Your task to perform on an android device: Read the book THE HUNGER GAMES: The Ballad of Songbirds and Snakes by Suzanne Collins on the Kindle app.
Image 2: 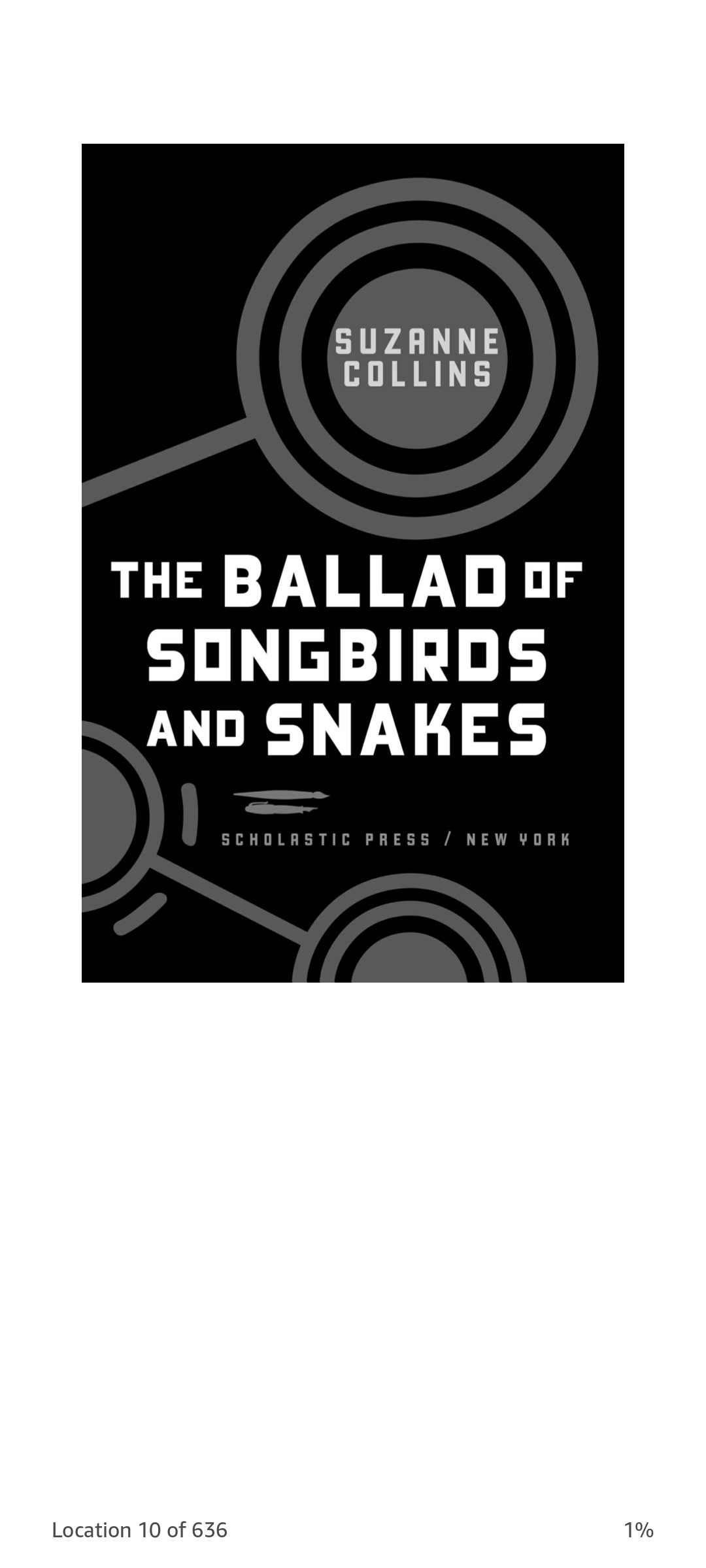
Swipe from right to left to turn pages of the book.
Step 2: scroll right
Image 3: 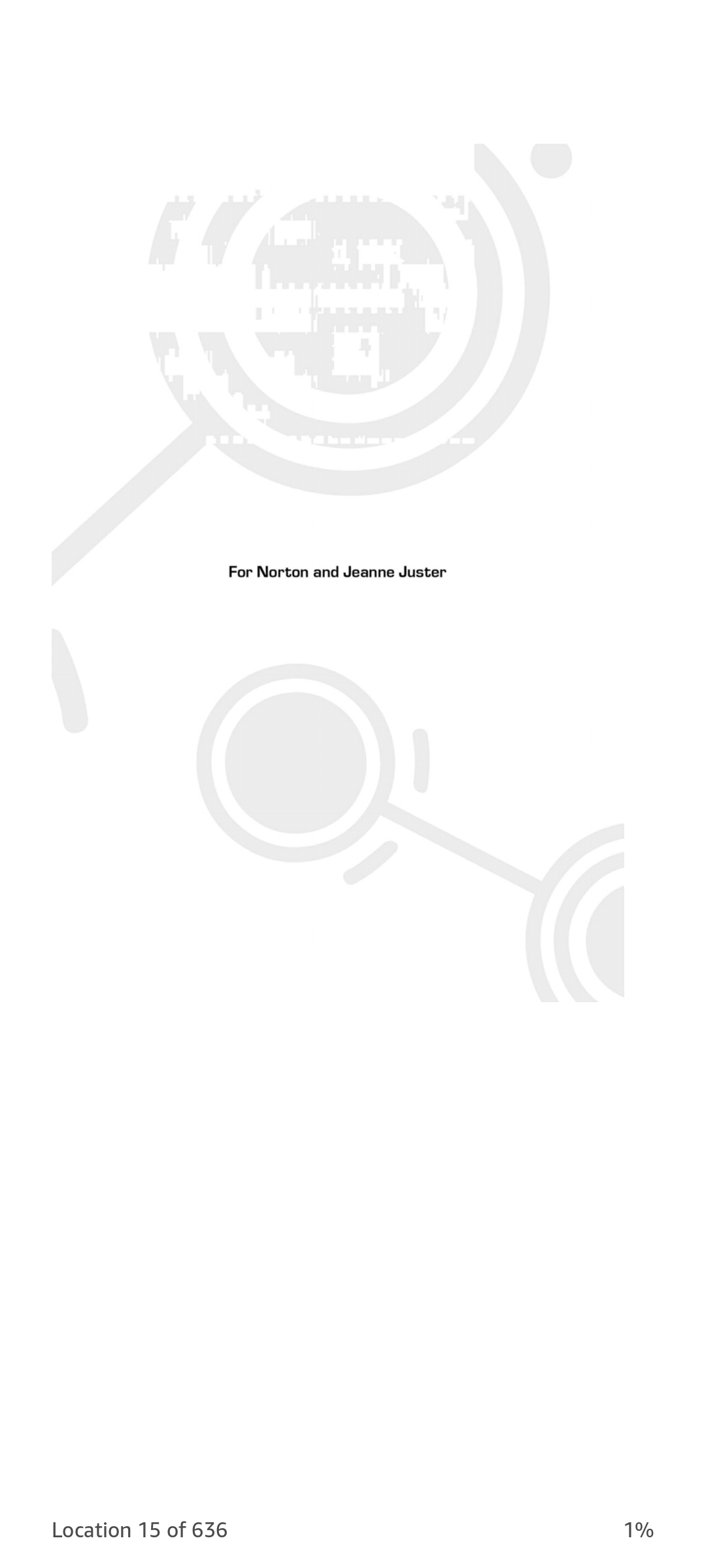
Swipe from right to left to turn pages of the book.
Step 3: scroll right
Image 4: 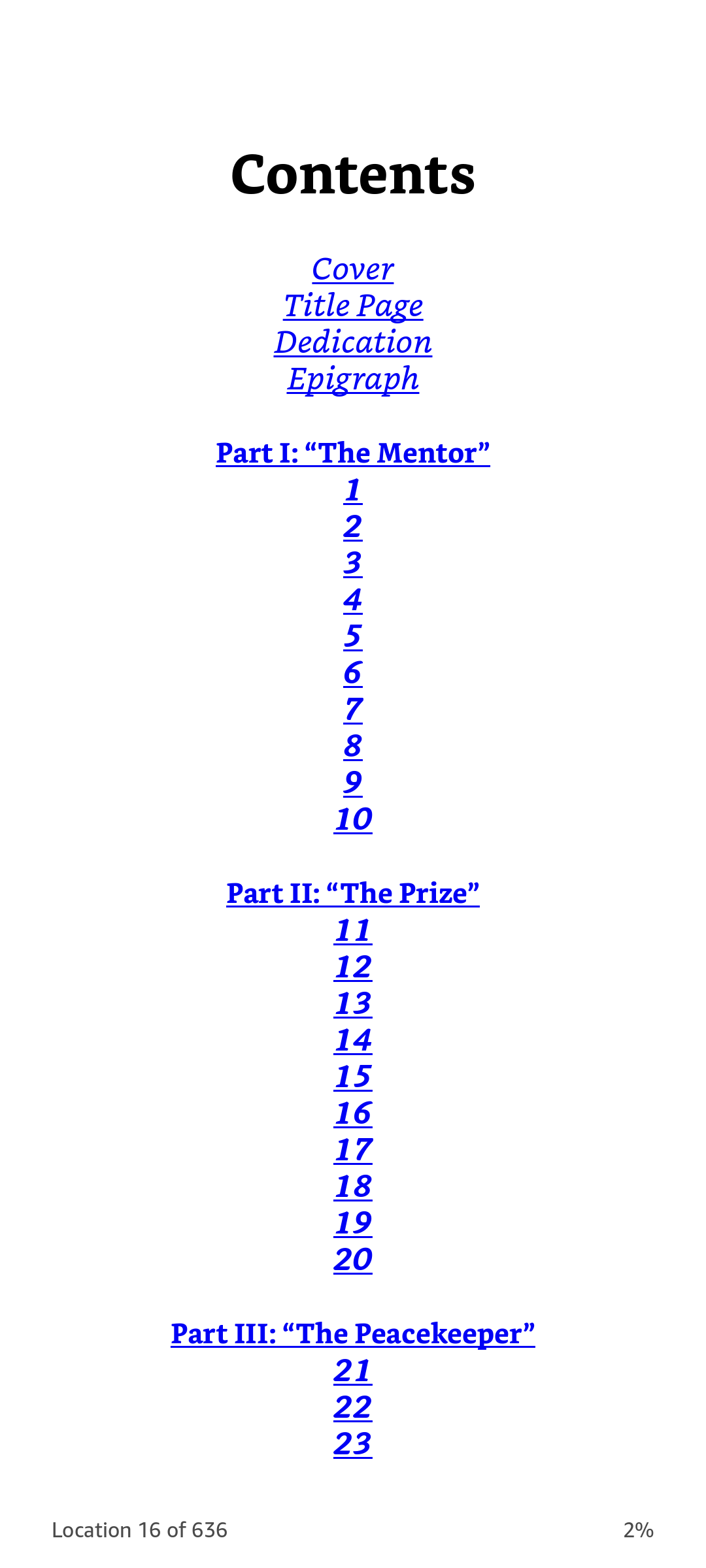
Swipe from right to left to turn pages of the book.
Step 4: scroll right
Image 5: 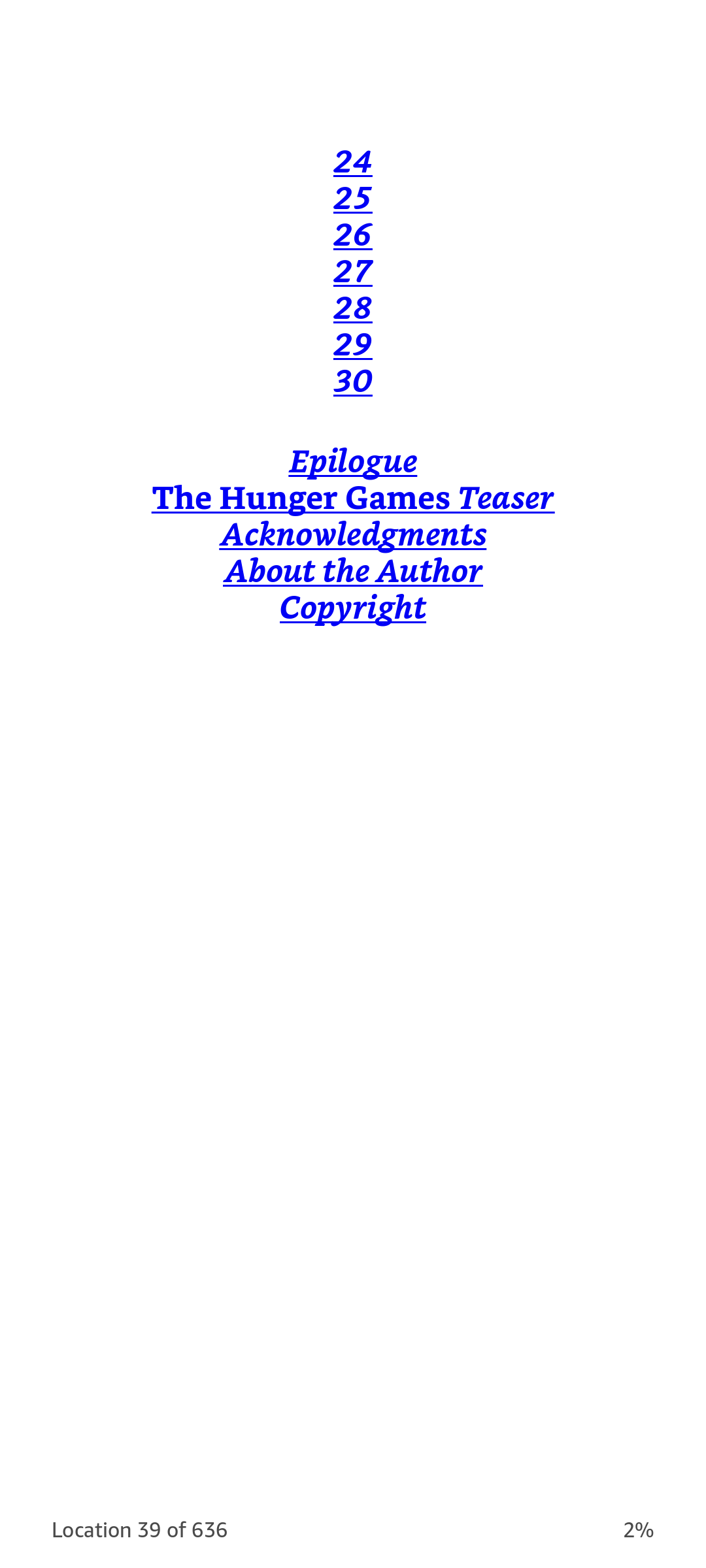
Swipe from right to left to turn pages of the book.
Step 5: scroll right
Image 6: 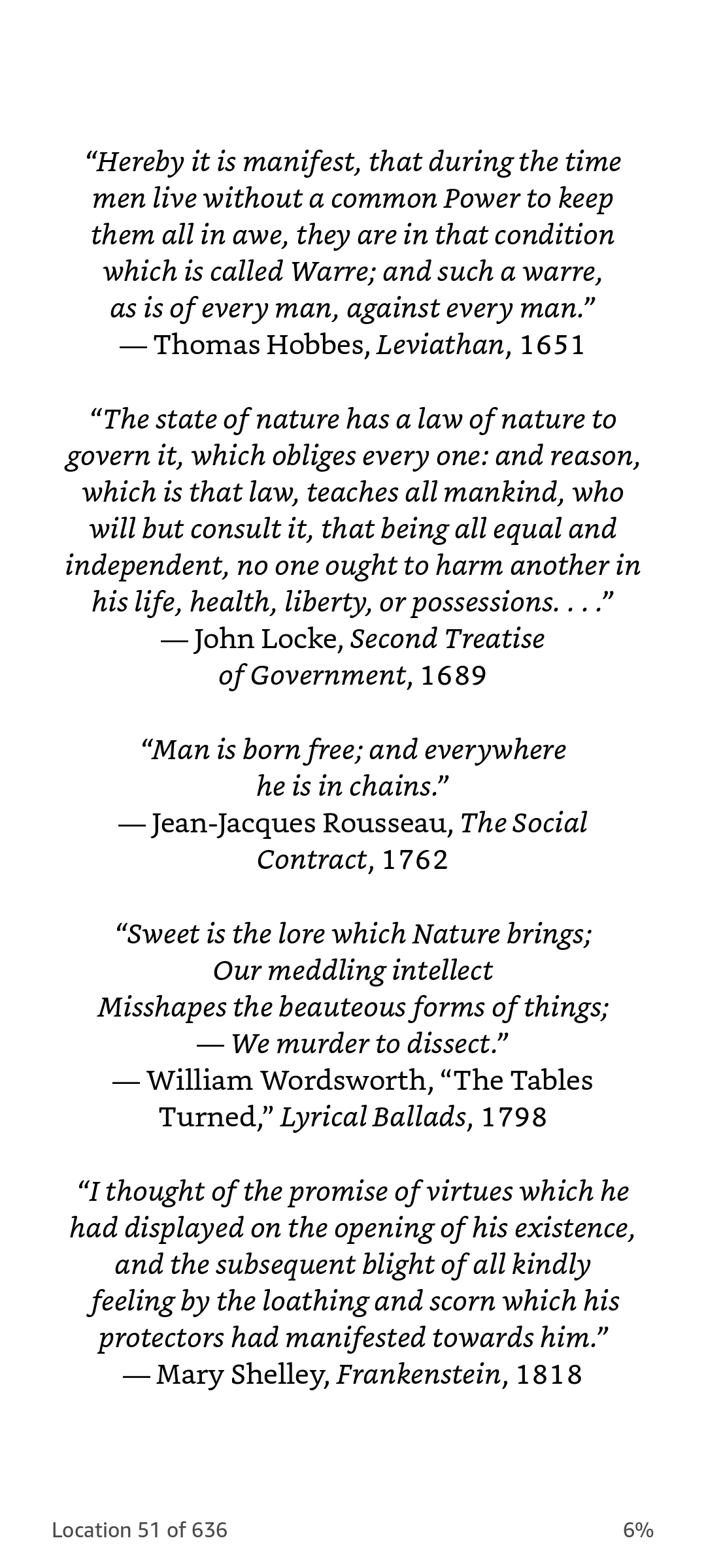
Swipe from right to left to turn pages of the book.
Step 6: scroll right
Image 7: 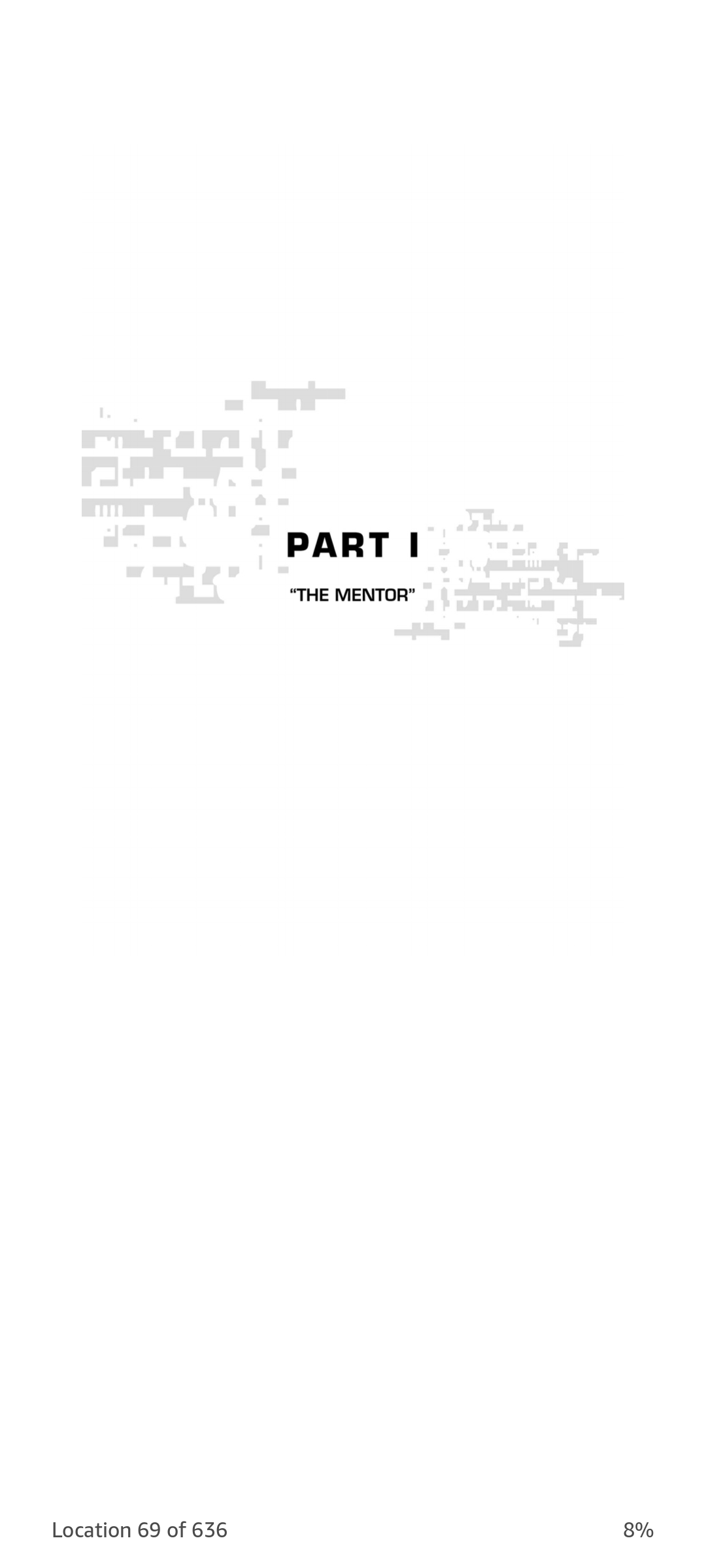
Swipe from right to left to turn pages of the book.
Step 7: scroll right